Your task to perform on an android device: Maria is planning to meet me at my house; send my location to Maria.rossi1993@gmail.com using the Google Maps app.
Image 0: 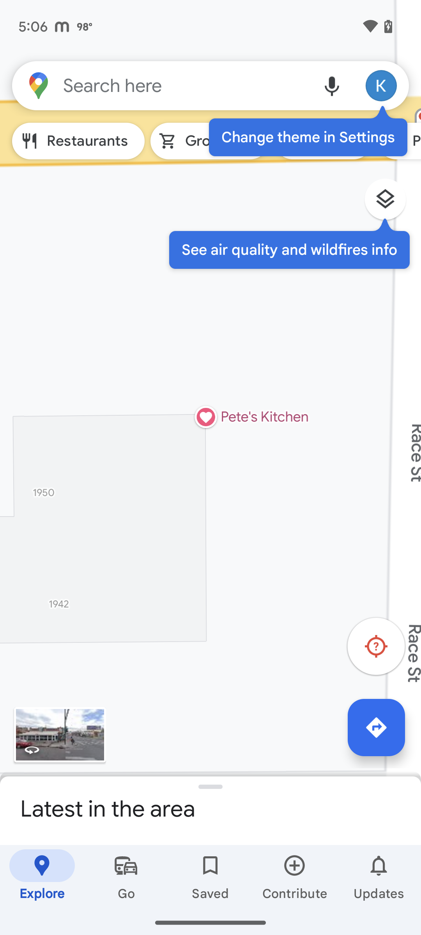
Click on the search bar at the top of the screen
Step 0: click (185, 85)
Image 1: 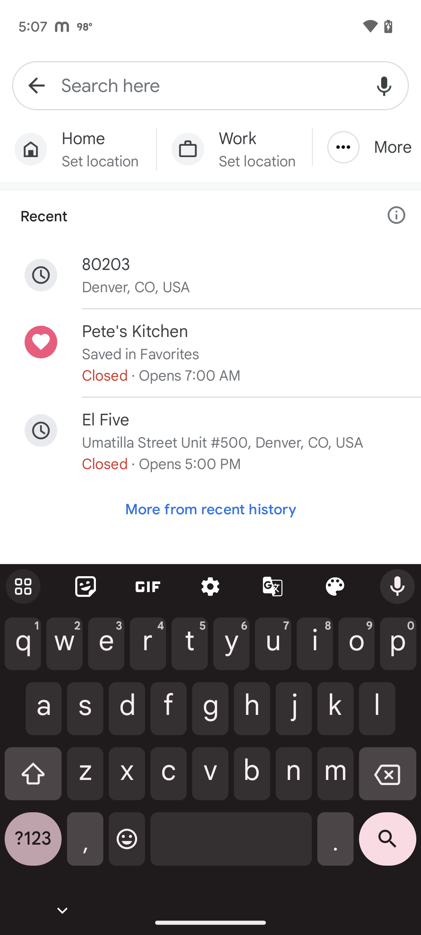
Click on the first option.
Step 1: click (241, 264)
Image 2: 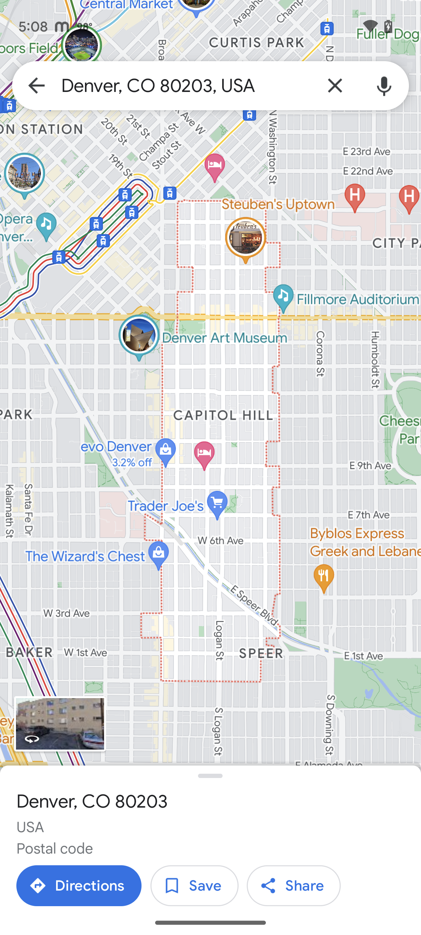
Click on the share button.
Step 2: click (294, 886)
Image 3: 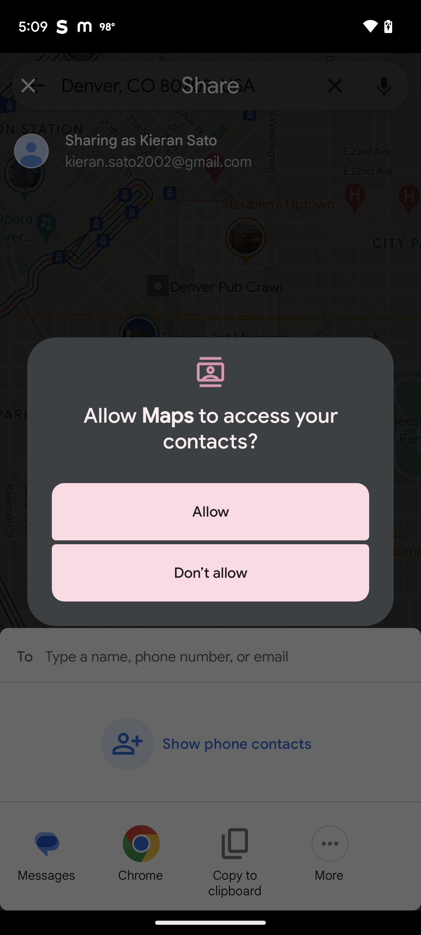
Click on don't allow button.
Step 3: click (210, 573)
Image 5: 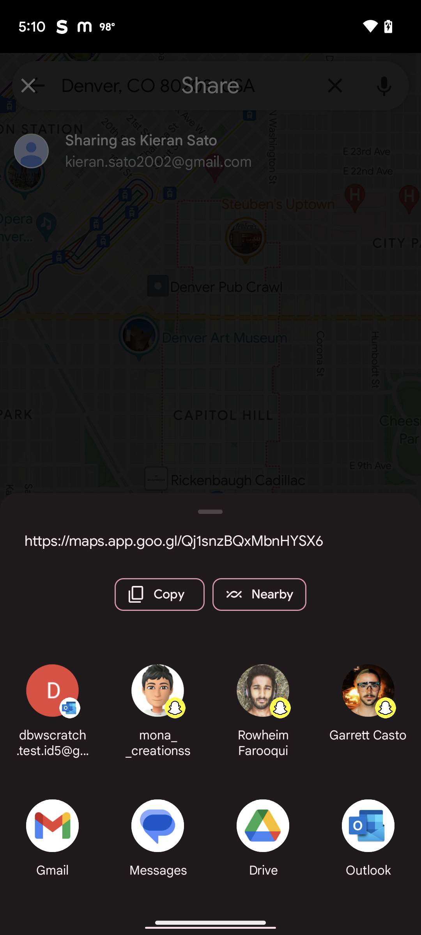
Click on the Gmail button.
Step 5: click (60, 819)
Image 6: 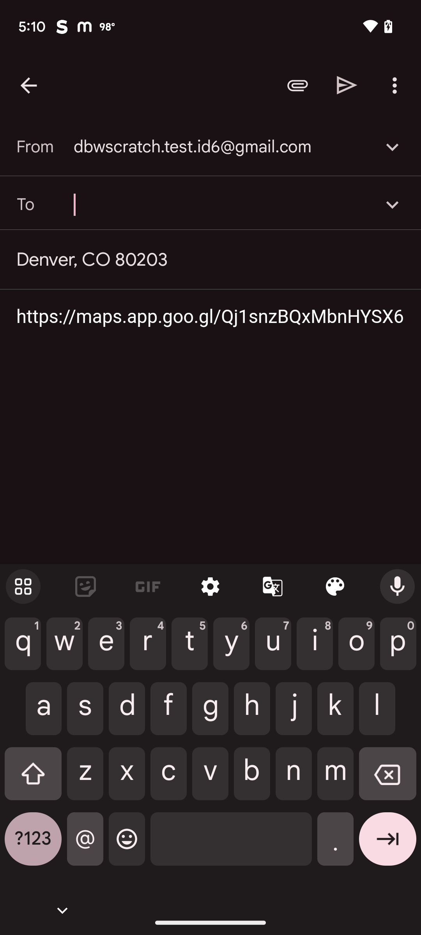
enter recipient as Maria.rossi1993@gmail.com
Step 6: type "Maria.rossi1993@gmail.com"
Image 8: 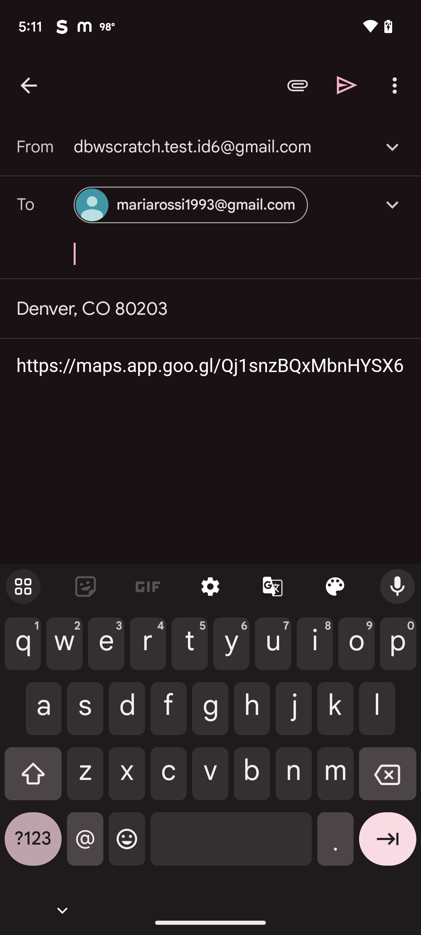
Click on the sent icon.
Step 8: click (347, 85)